Your task to perform on an android device: I'd want to test the quality of my voice by creating an audio file on the Sound Recorder Plus app
Image 0: 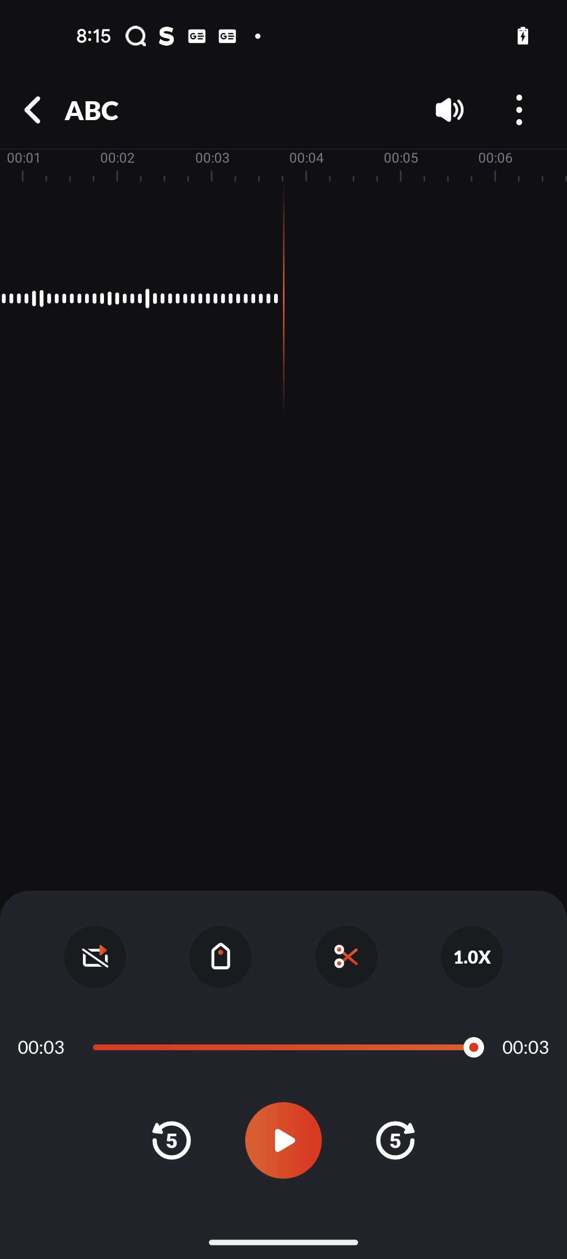
Open the Sound Recorder Plus app
Step 0: open app "Sound Recorder Plus"
Image 1: 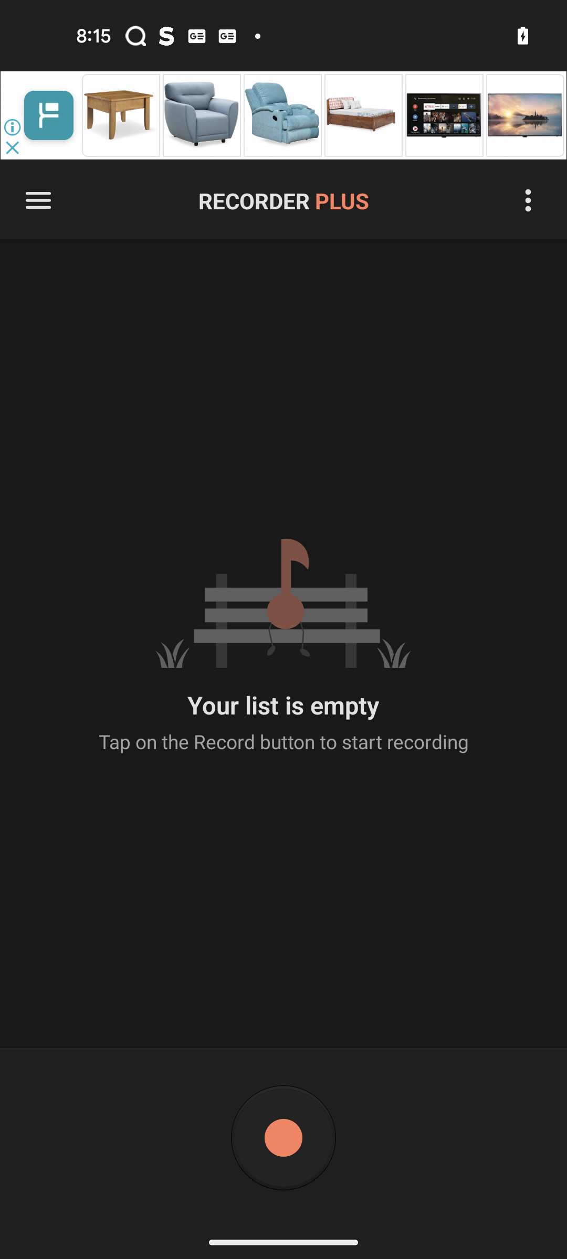
Click on the Start button
Step 1: click (282, 1136)
Image 2: 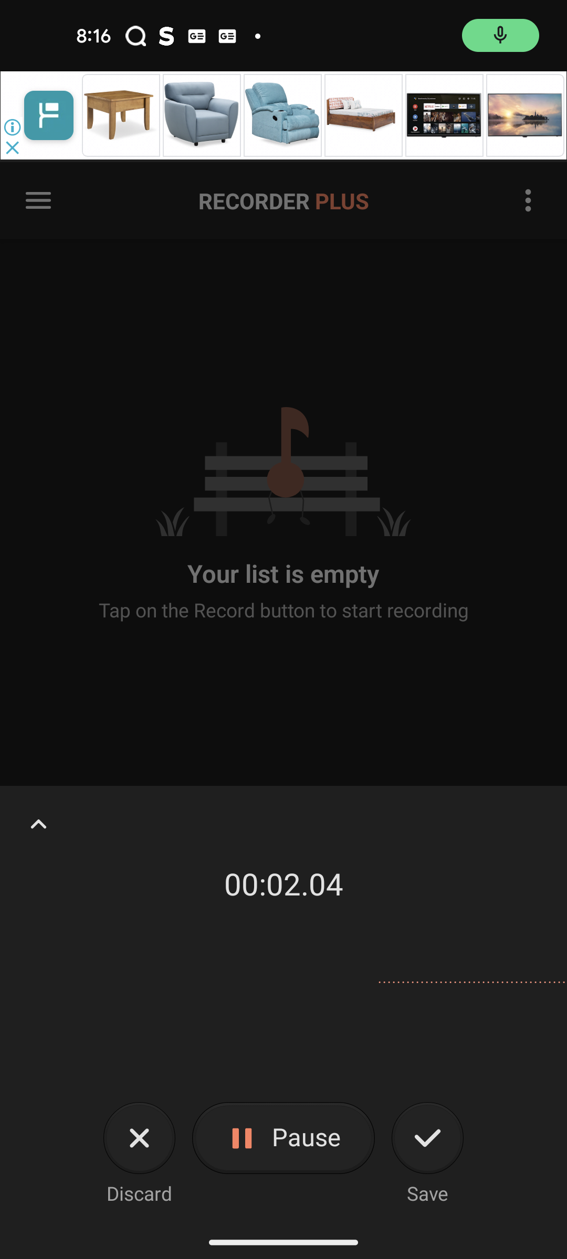
Click on the Pause button
Step 2: click (285, 1136)